Your task to perform on an android device: View my rewards that I have earned by learning English in the Duolingo app.
Image 0: 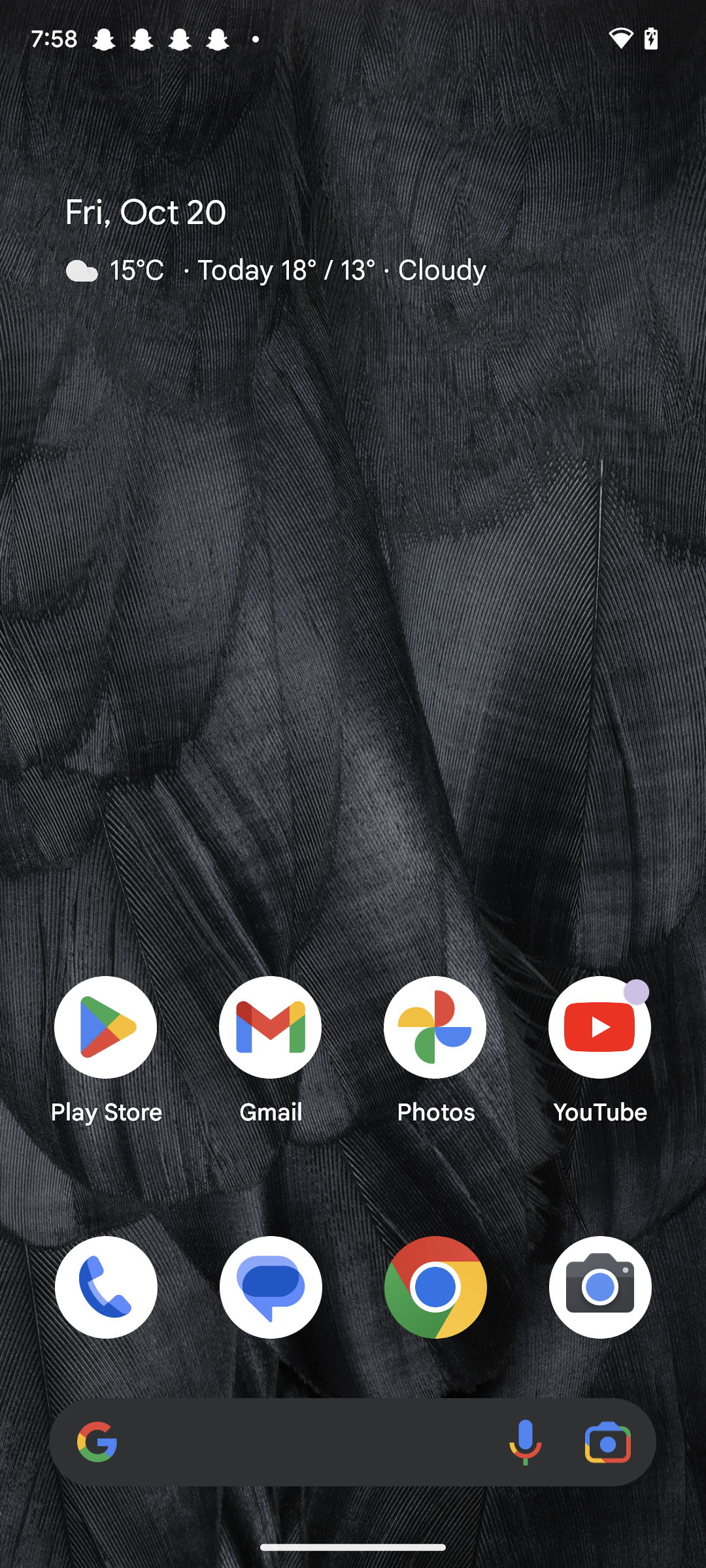
Open the Duolingo app.
Step 0: open app "Duolingo"
Image 1: 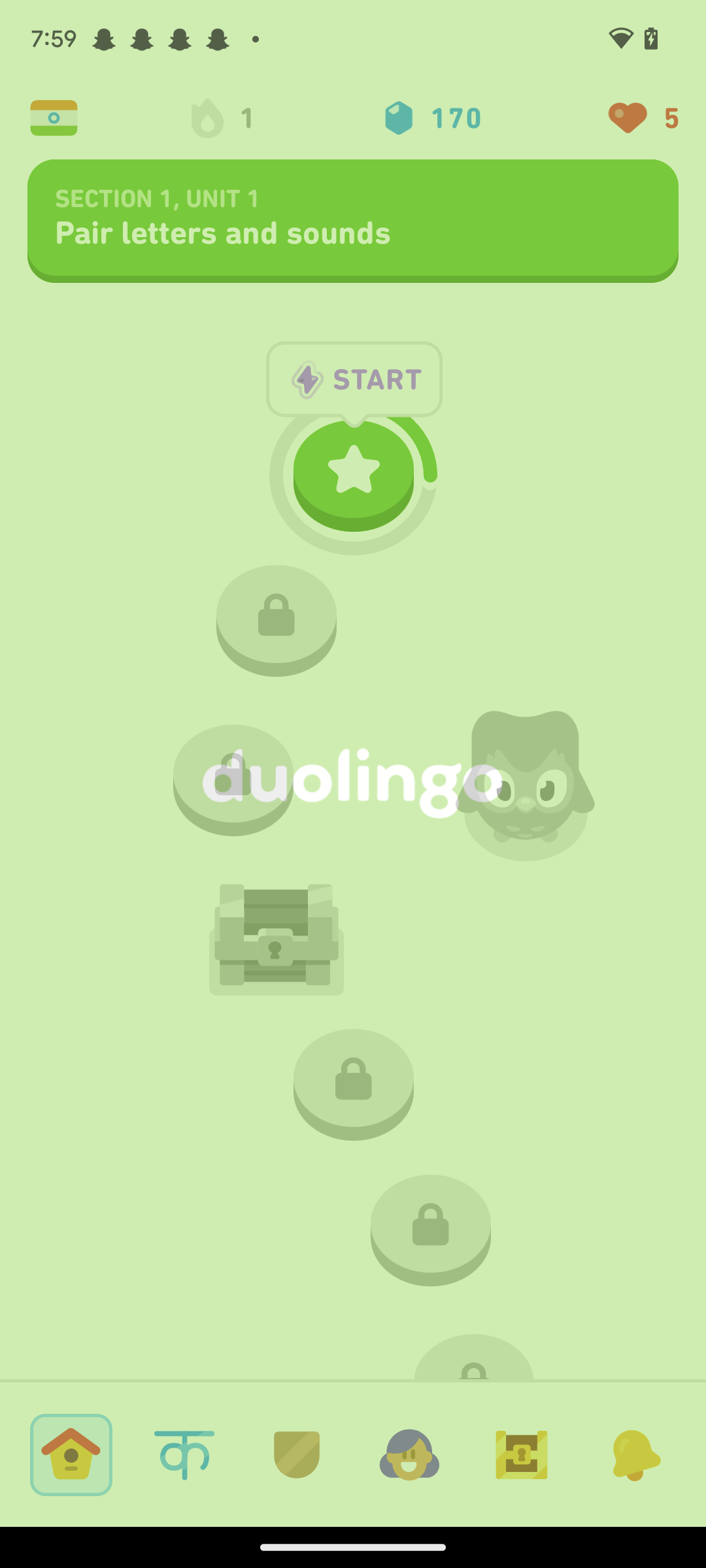
Click on the bell icon at the bottom right corner of the screen.
Step 1: click (635, 1454)